Your task to perform on an android device: I liked the black AMERICAN CREW polo collar half sleeves shirt after viewing the product details , Add the AMERICAN CREW polo collar half sleeves shirt to the Cart in the Amazon app
Image 0: 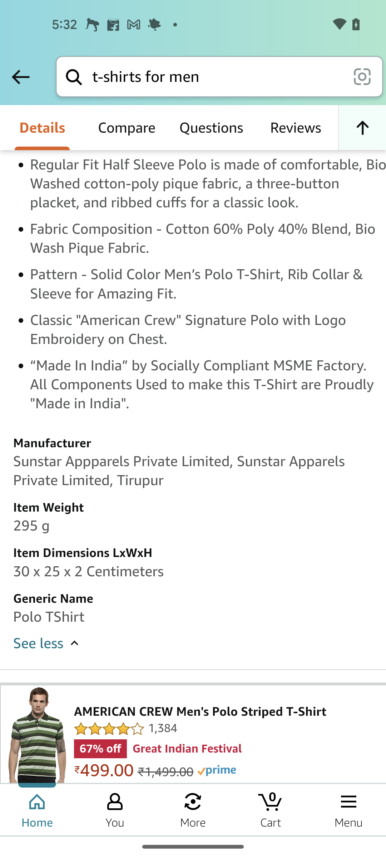
Swipe down for Add to Cart button
Step 0: scroll up
Image 1: 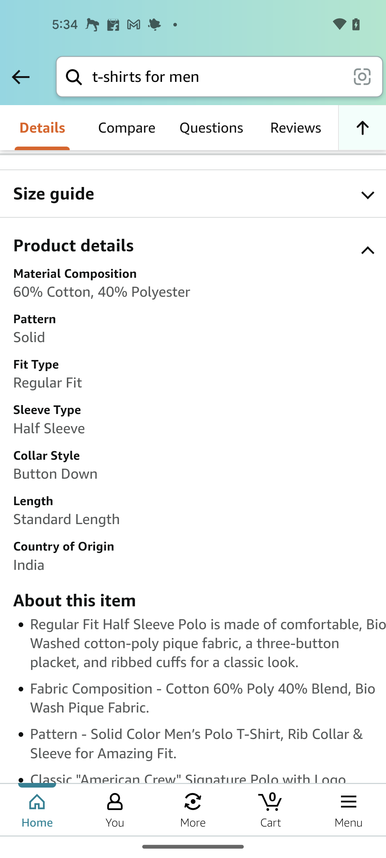
Swipe down for Add to Cart button
Step 1: scroll up
Image 2: 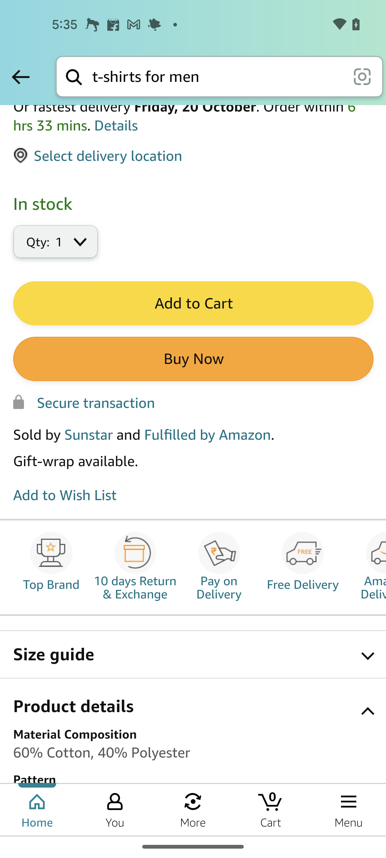
Click on the Add to cart button 
Step 2: click (193, 303)